Your task to perform on an android device:  open the file manager decompress to takeout-20230619t053326z-001.zip file from the  Download and rename the iiiiiiingjpg 
Image 0: 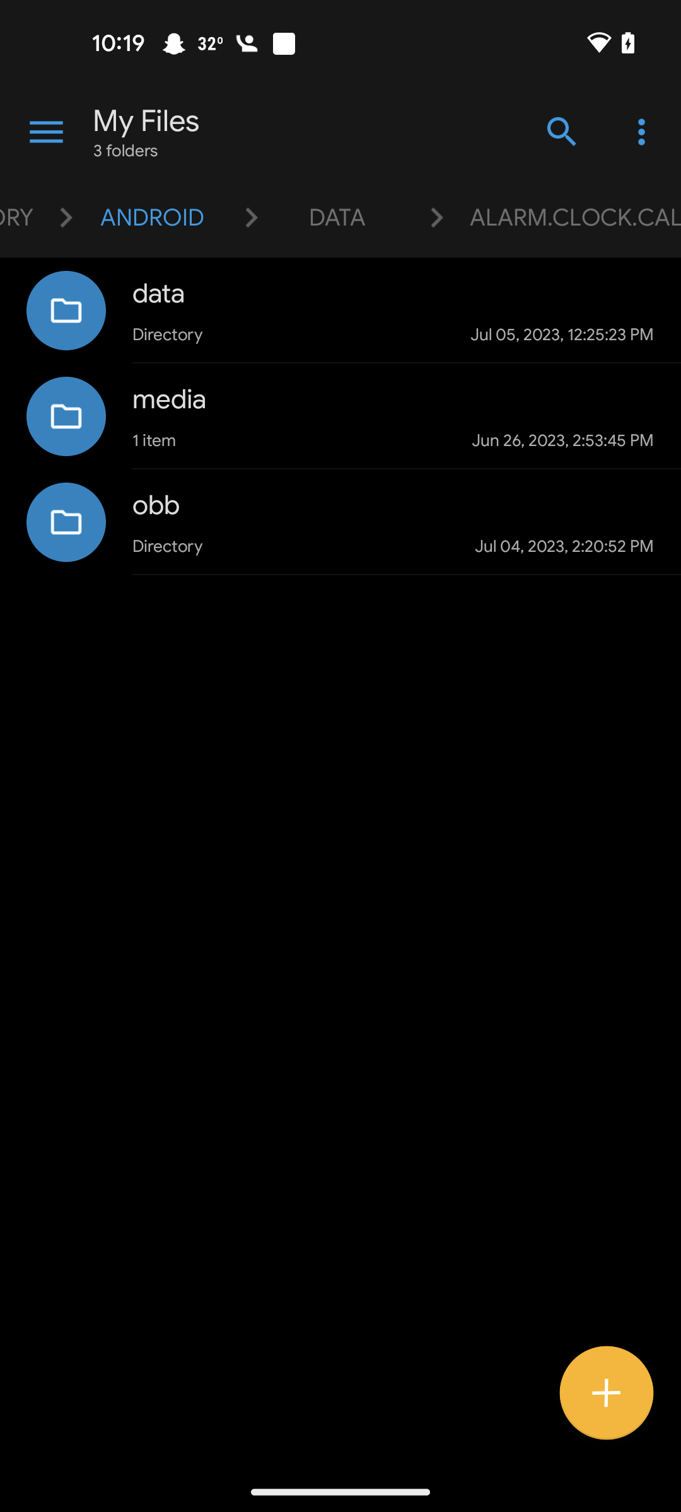
open file manager app
Step 0: open app "File Manager"
Image 1: 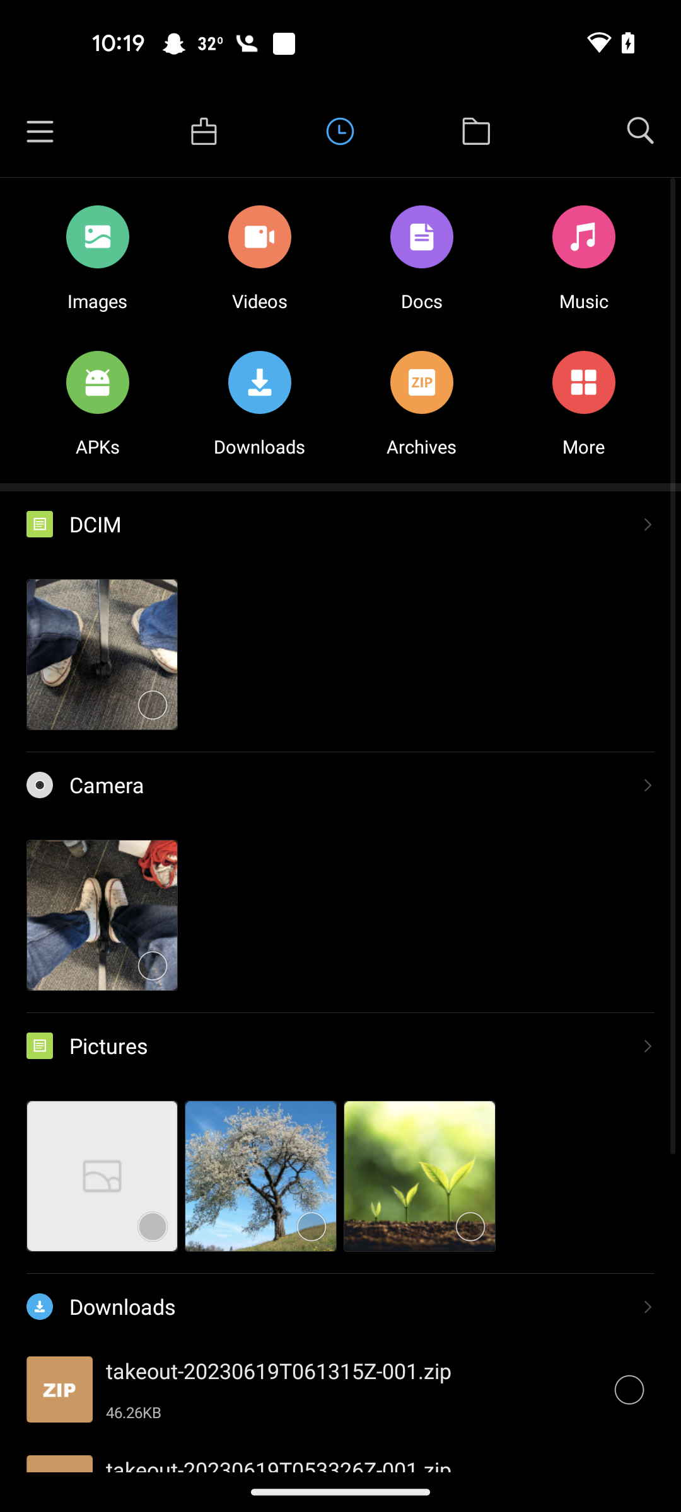
Click on the folder icon
Step 1: click (476, 131)
Image 3: 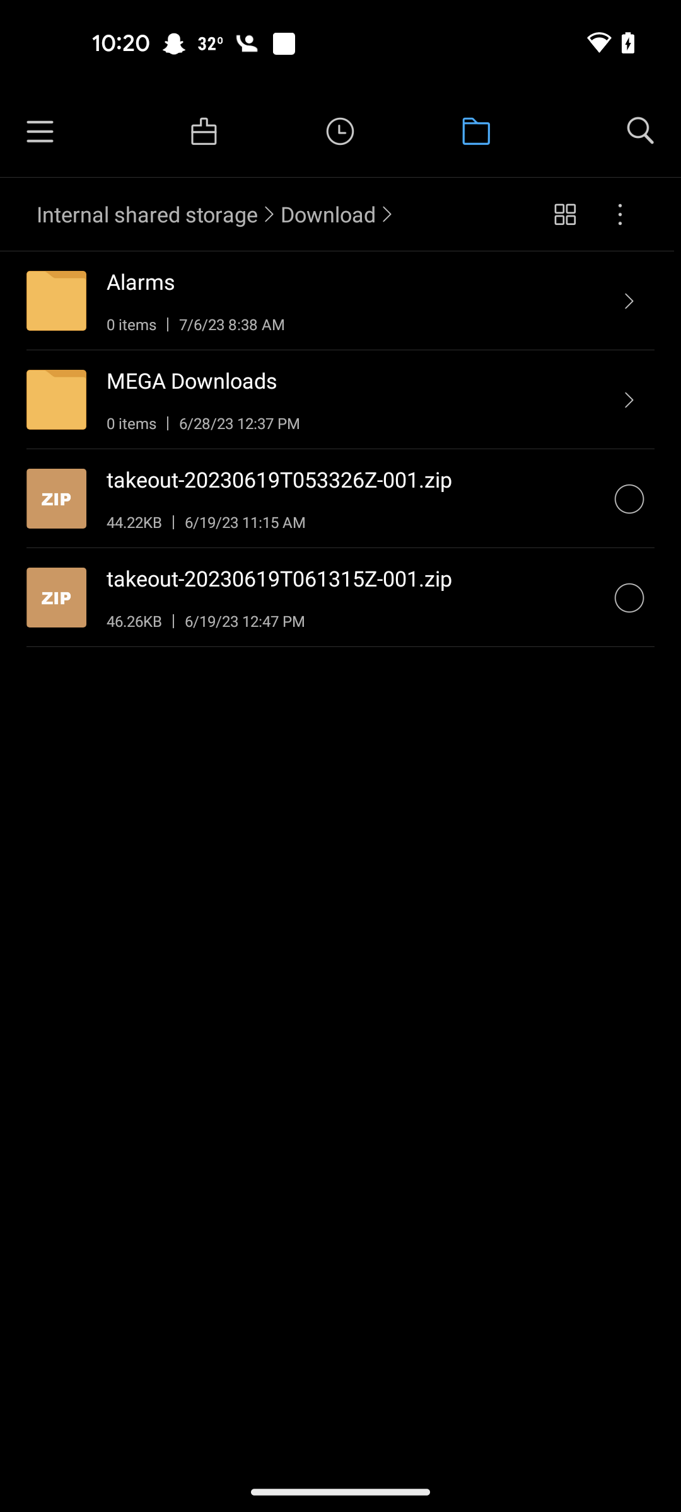
Click on the takeout-20230619t053326z-001.zip 
Step 3: click (629, 499)
Image 4: 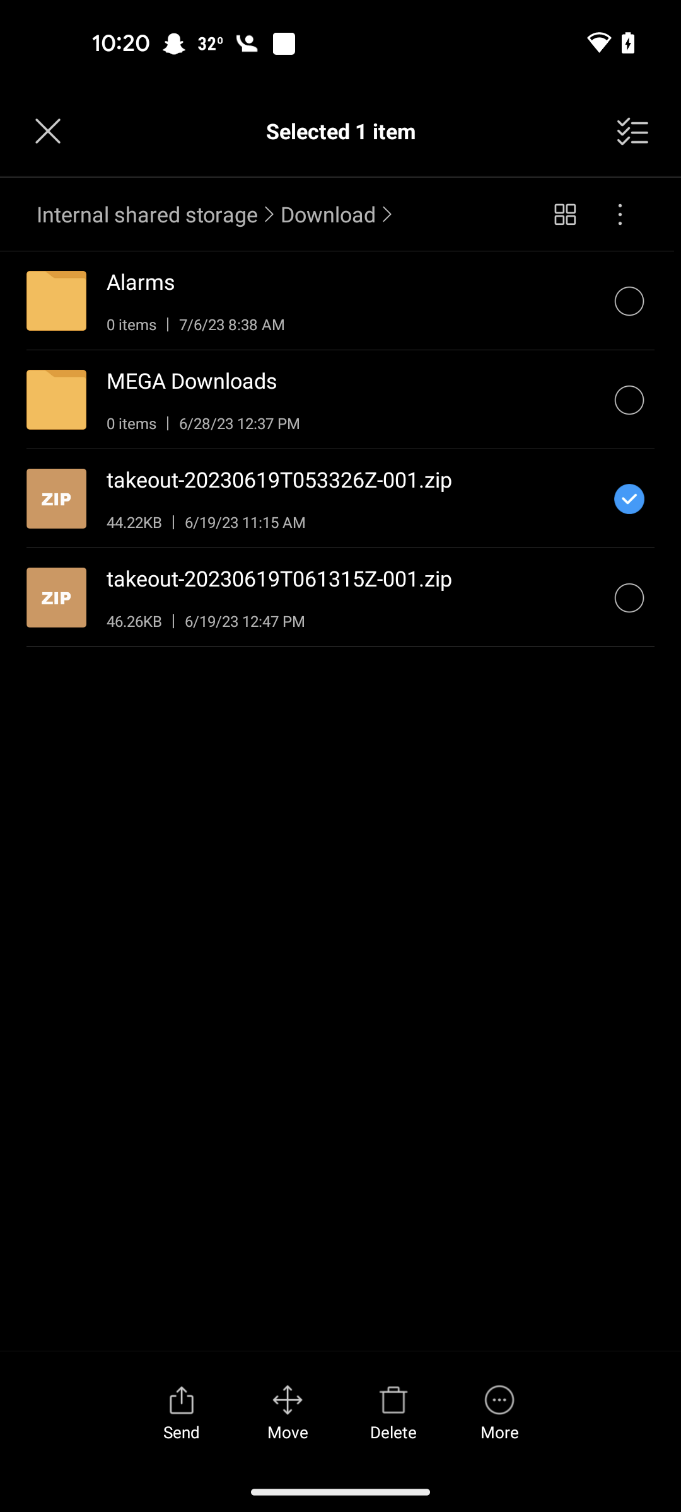
Click on the more icon
Step 4: click (499, 1411)
Image 5: 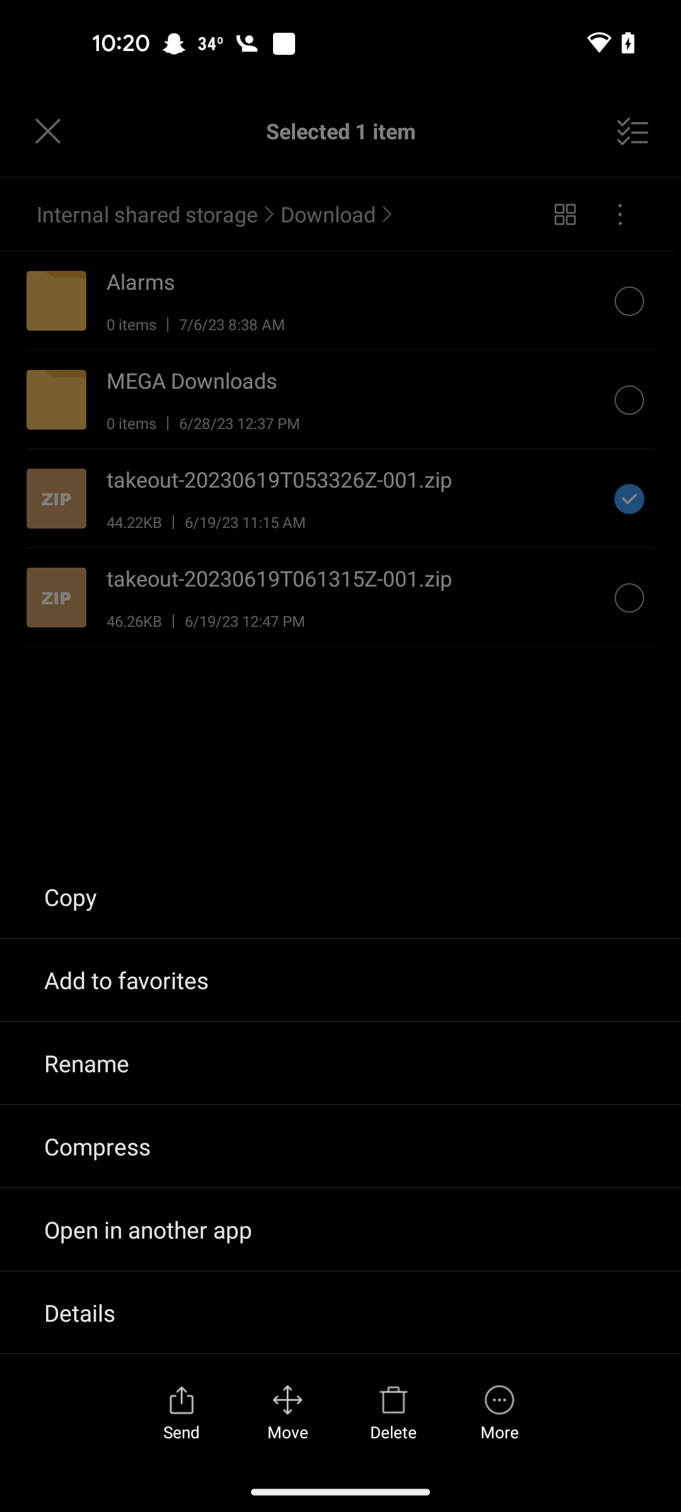
Click on the compress option
Step 5: click (343, 1146)
Image 6: 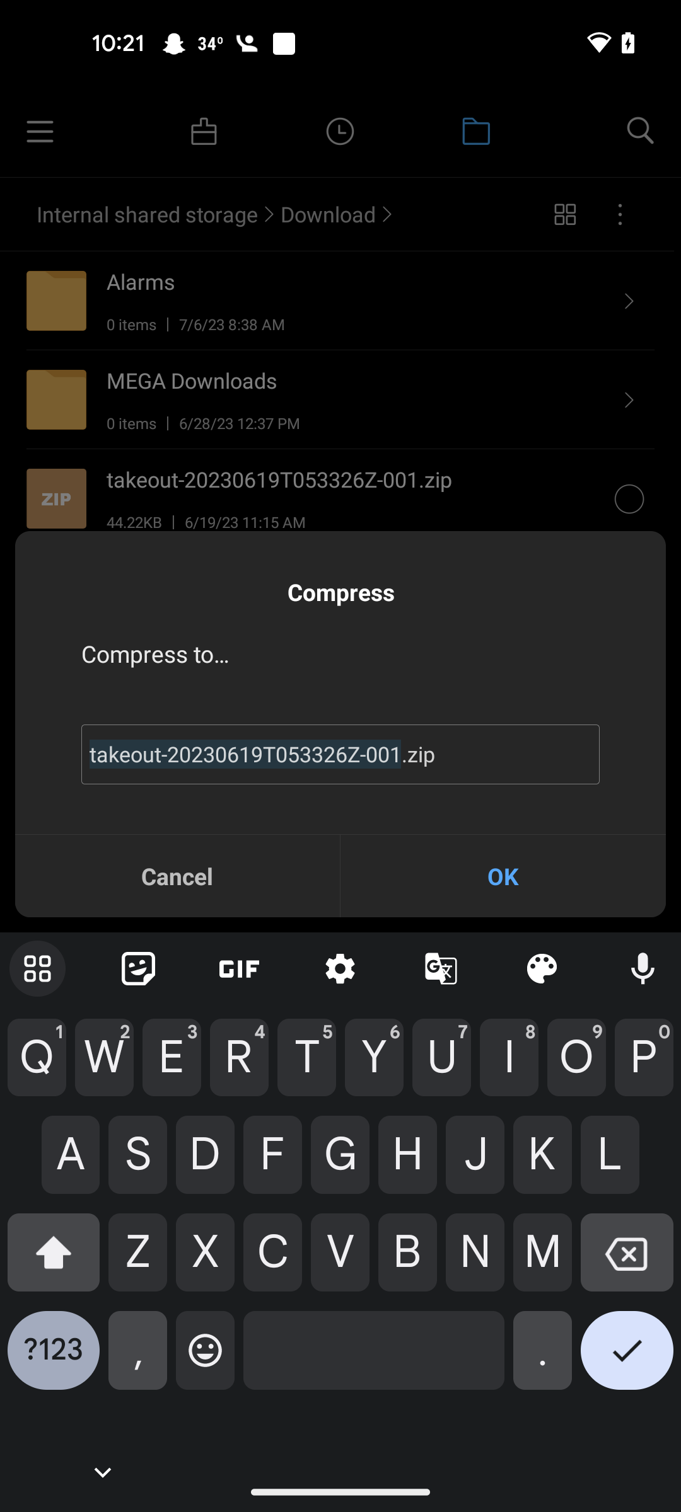
Clear the text bar
Step 6: click (340, 754)
Image 7: 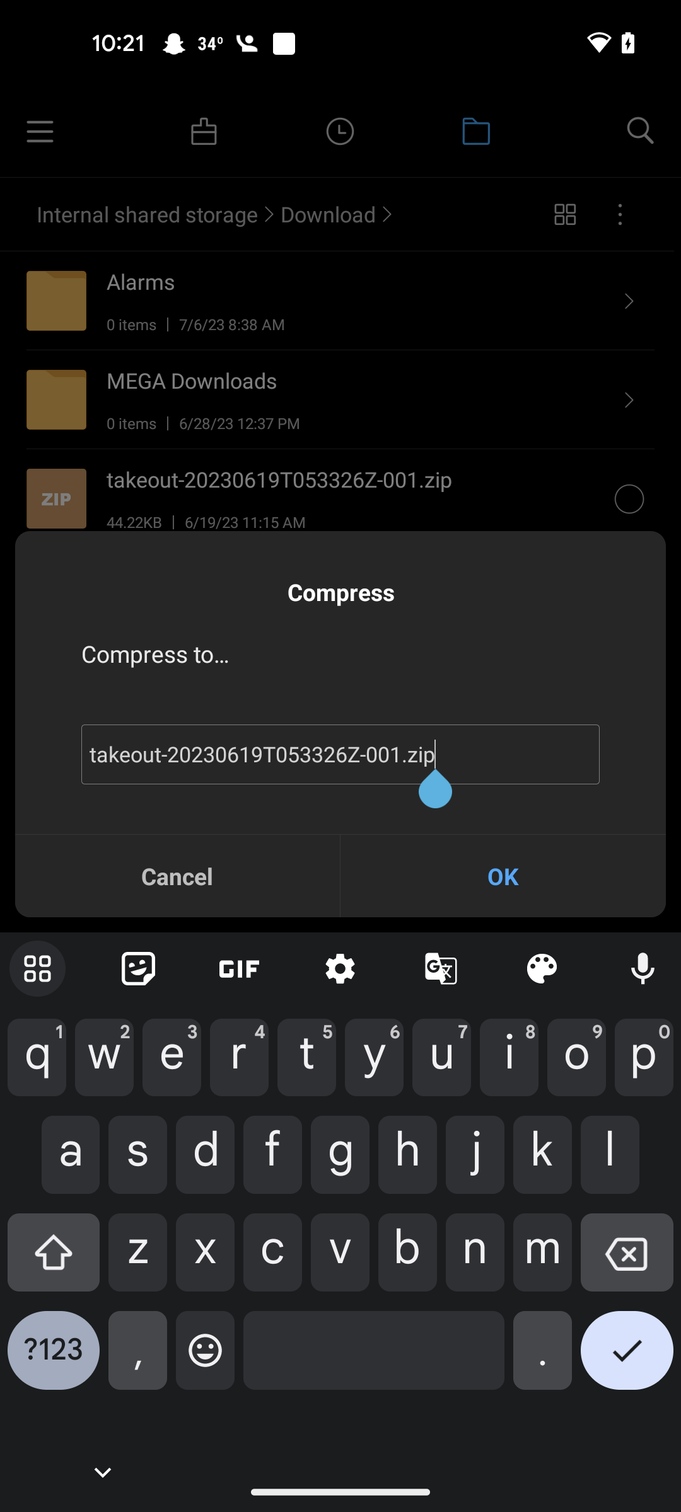
Click on the back icon to clear the text bar
Step 7: click (627, 1262)
Image 8: 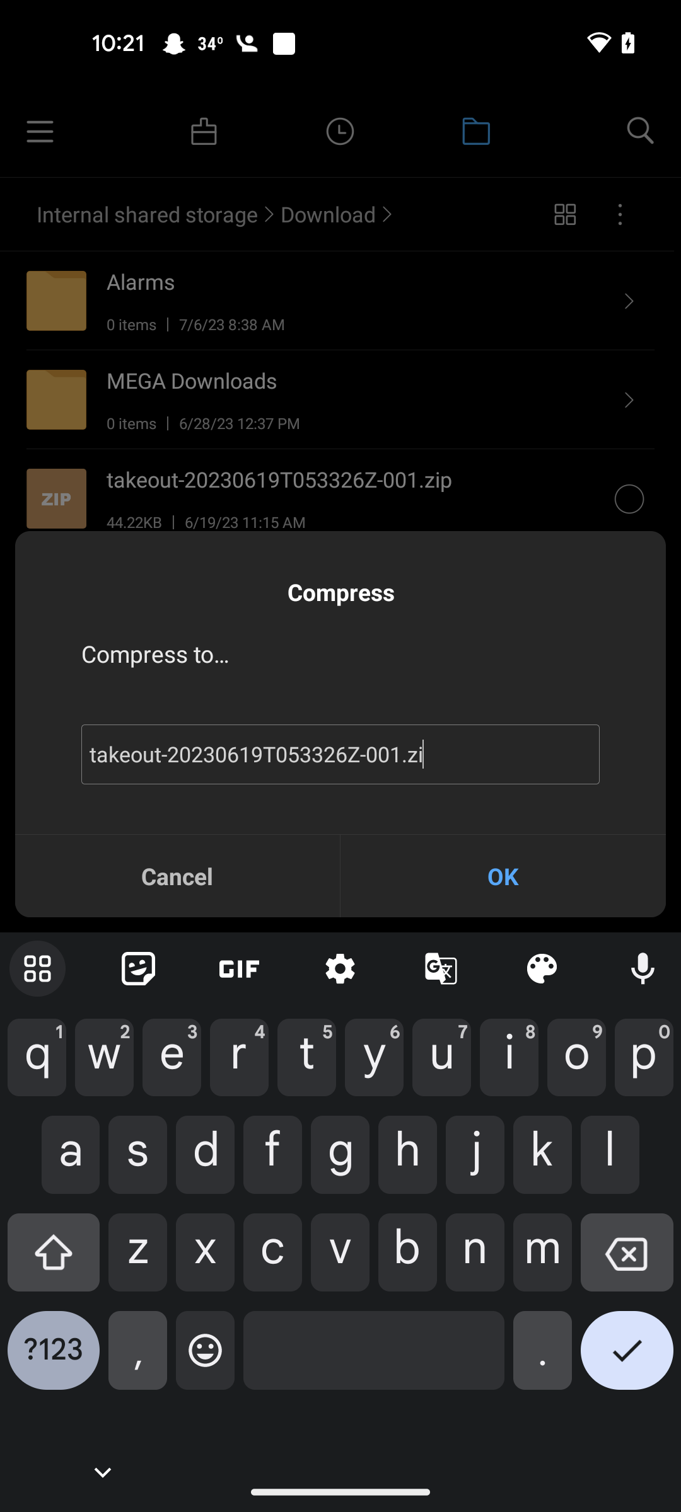
Click on the back icon to clear the text bar
Step 8: click (627, 1262)
Image 9: 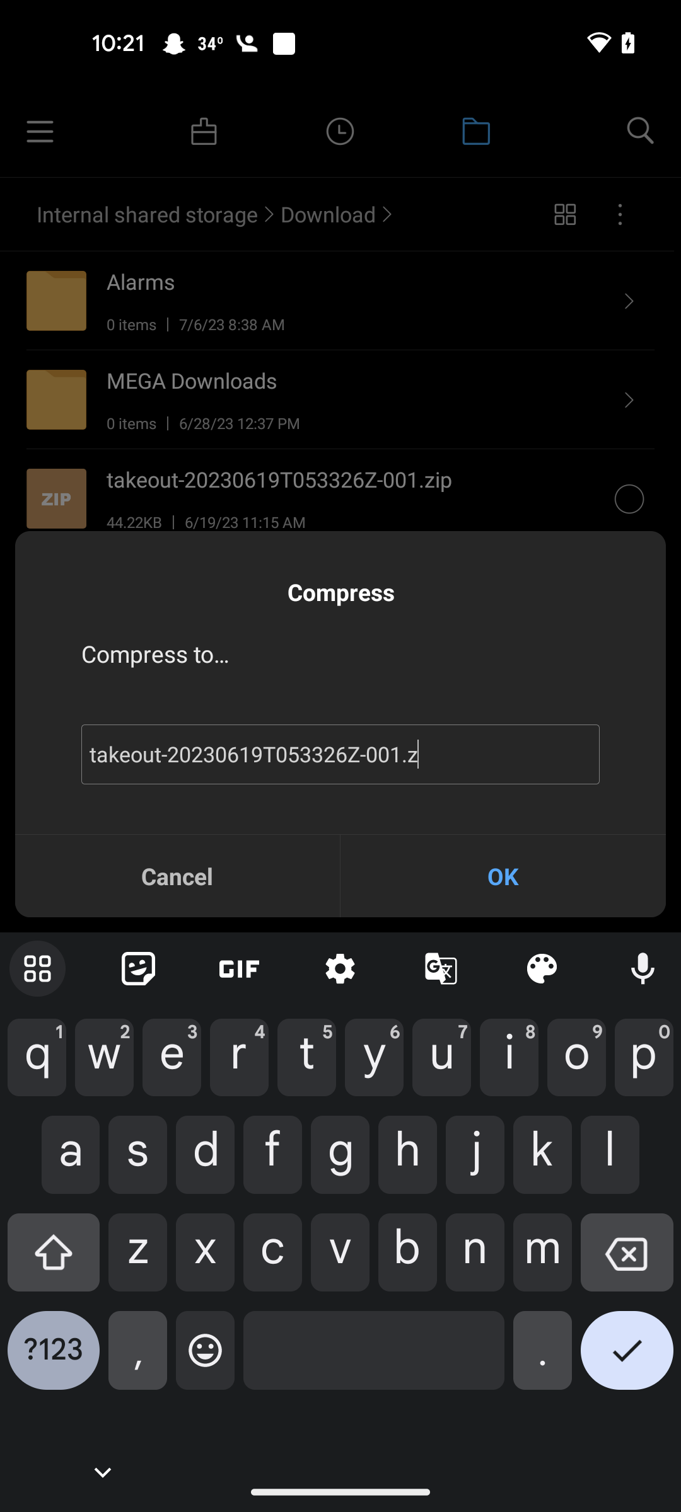
Click on the back icon to clear the text bar
Step 9: wait
Image 10: 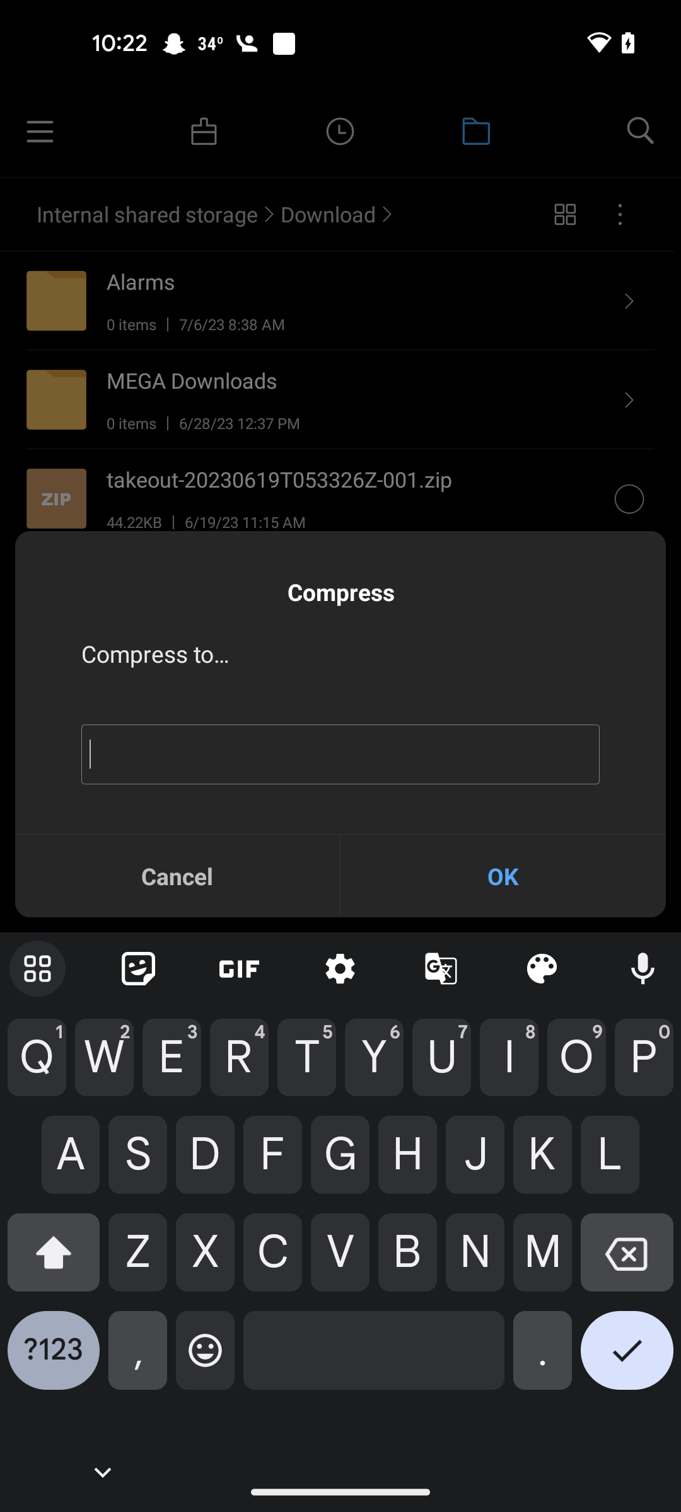
Enter name as iiiiiiingjpg.zip
Step 10: type " iiiiiiingjpg.zip"
Image 11: 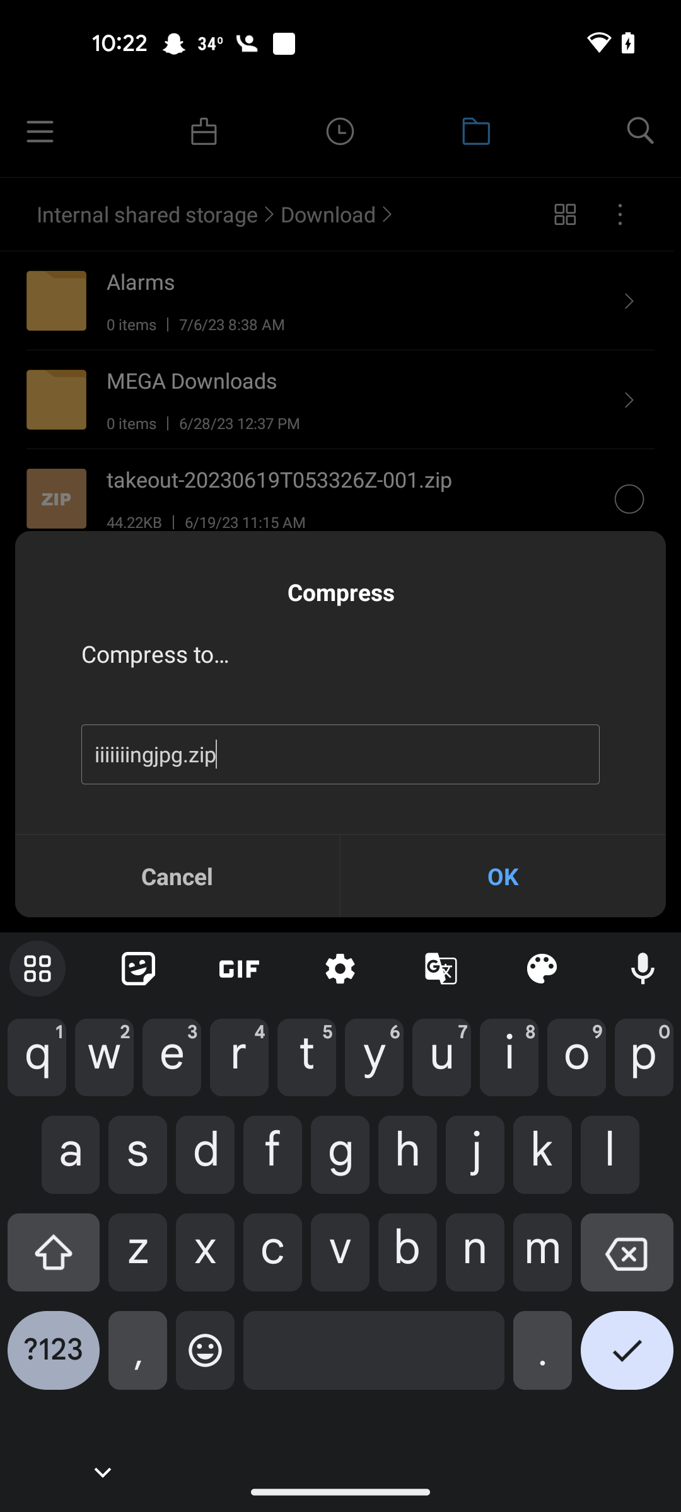
Click ok button
Step 11: click (503, 876)